Your task to perform on an android device: I want to add a bookmark to the Just Mercy book.
Image 1: 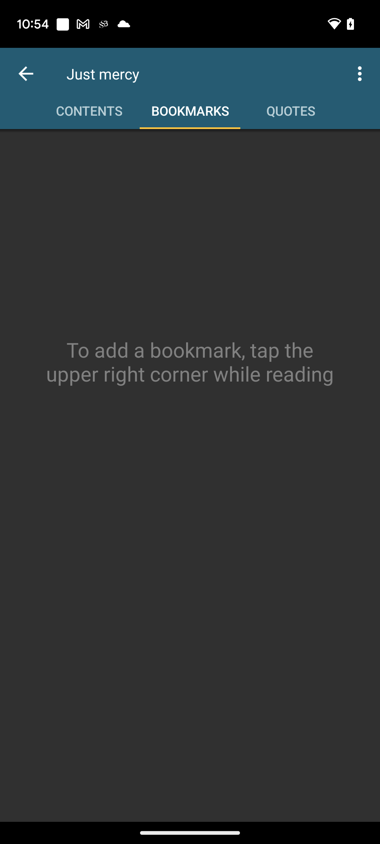
Click on three dots icon on the top right corner of the screen.
Step 1: click (361, 73)
Image 2: 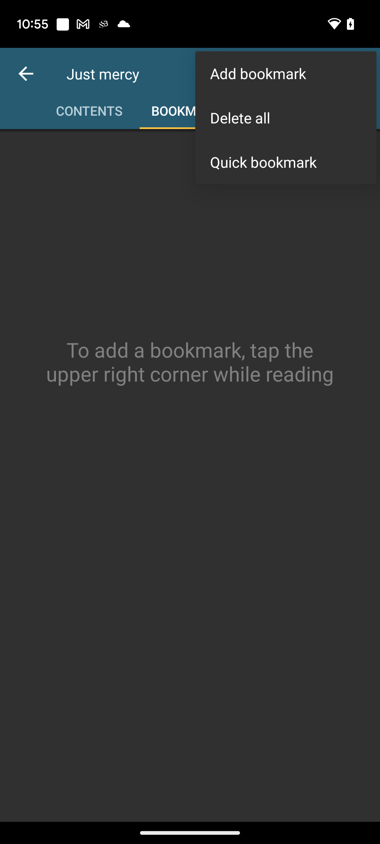
Click on Add bookmark option on the screen.
Step 2: click (286, 73)